Your task to perform on an android device: Since I need the screwdriver set for the dartboard, I only need the limited piece set, which ranges between 20 and 30 only in the Amazon app.
Image 0: 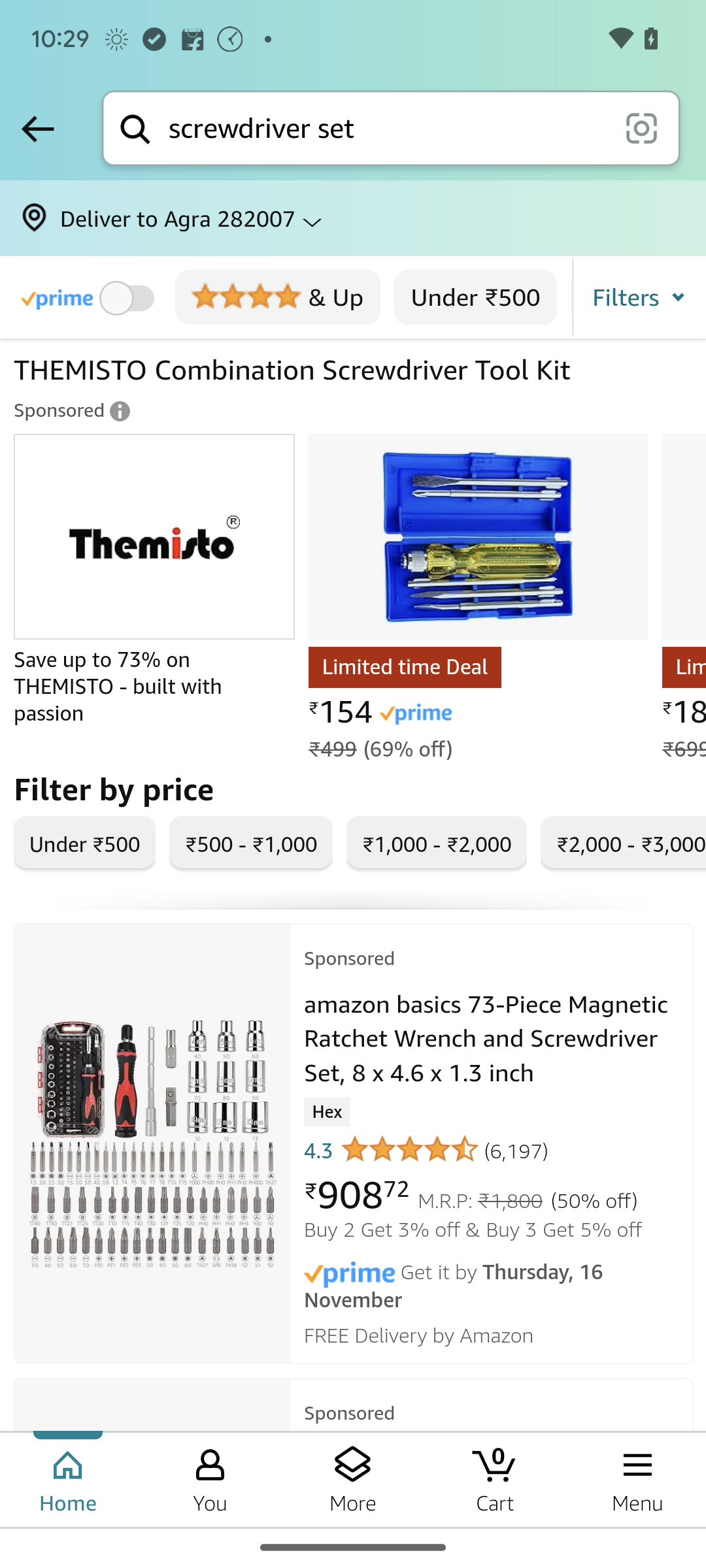
Scroll down to view the screwdriver set that has 20-30 pieces only.
Step 0: scroll down
Image 1: 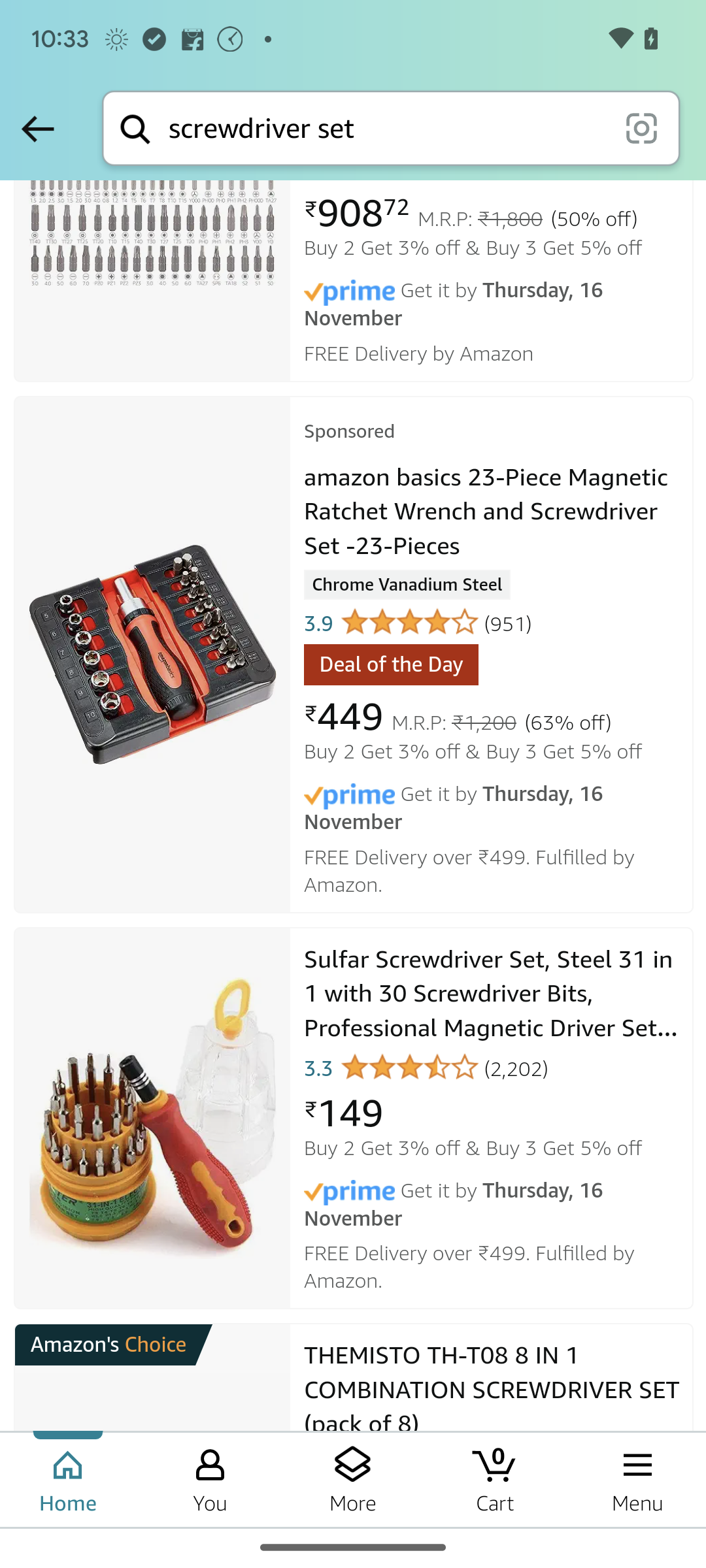
Select the Screwdriver set of 23 pieces.
Step 1: click (392, 664)